Your task to perform on an android device: Delete my go-to-bed reminder because I have performed and completed it.
Image 1: 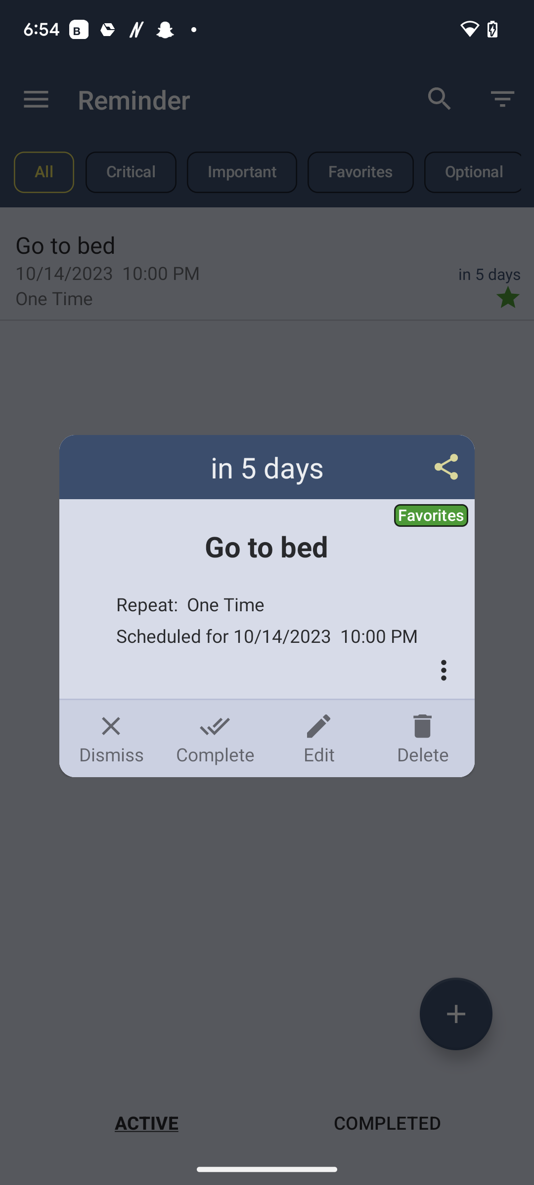
Click on Delete in the middle of the screen.
Step 1: click (422, 738)
Image 2: 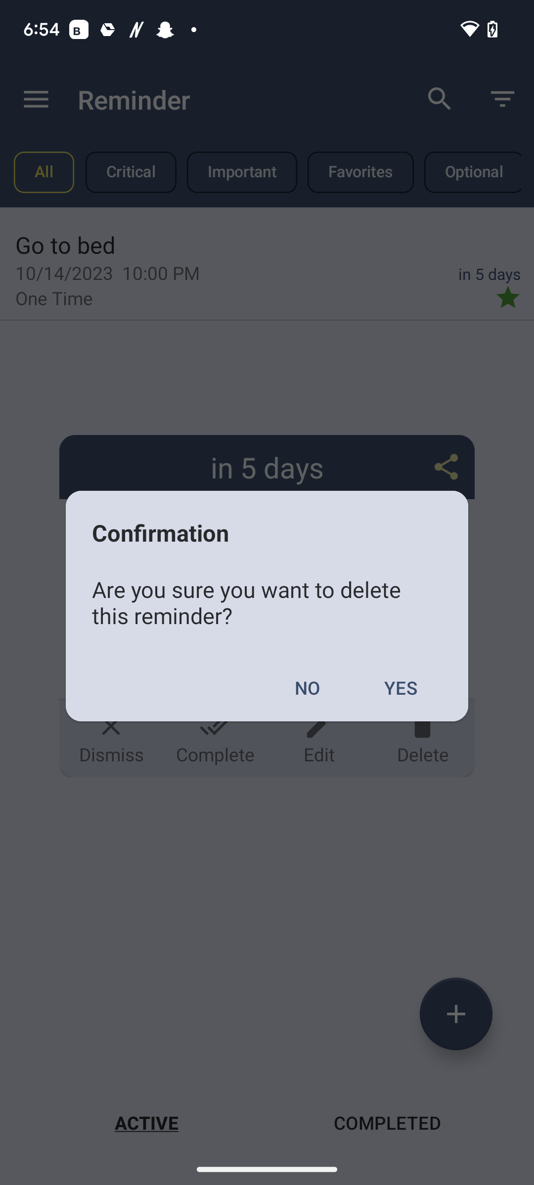
Click on YES in the middle of the screen.
Step 2: click (400, 688)